Your task to perform on an android device: To check out the book's preview on Everand Ebooks app, I would like to open the Alchemist book by Paulo Coelho
Image 0: 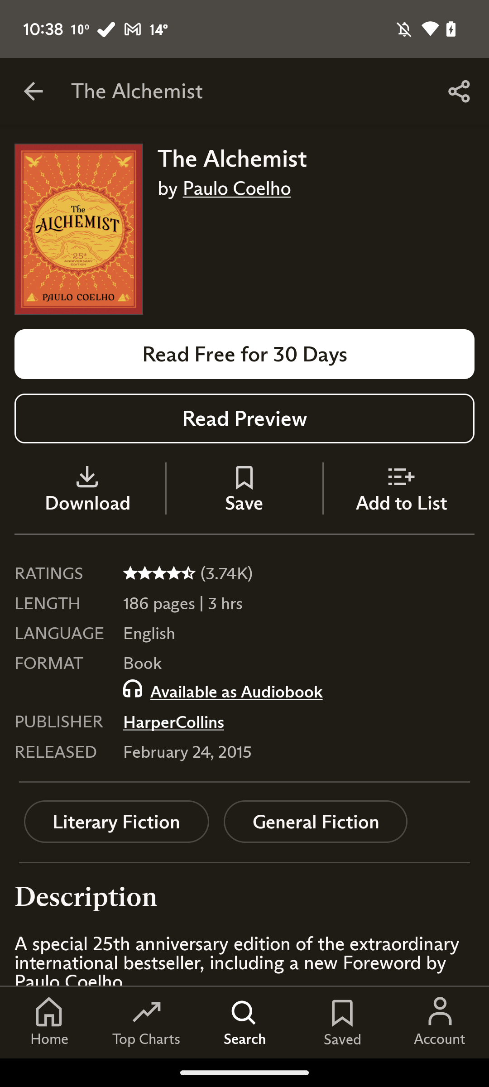
Click on Read Preview
Step 0: click (244, 418)